Your task to perform on an android device: Now I want to add a transition effect to all my slides of the office presentation. Add a fading transition to all slides in the PowerPoint app.
Image 0: 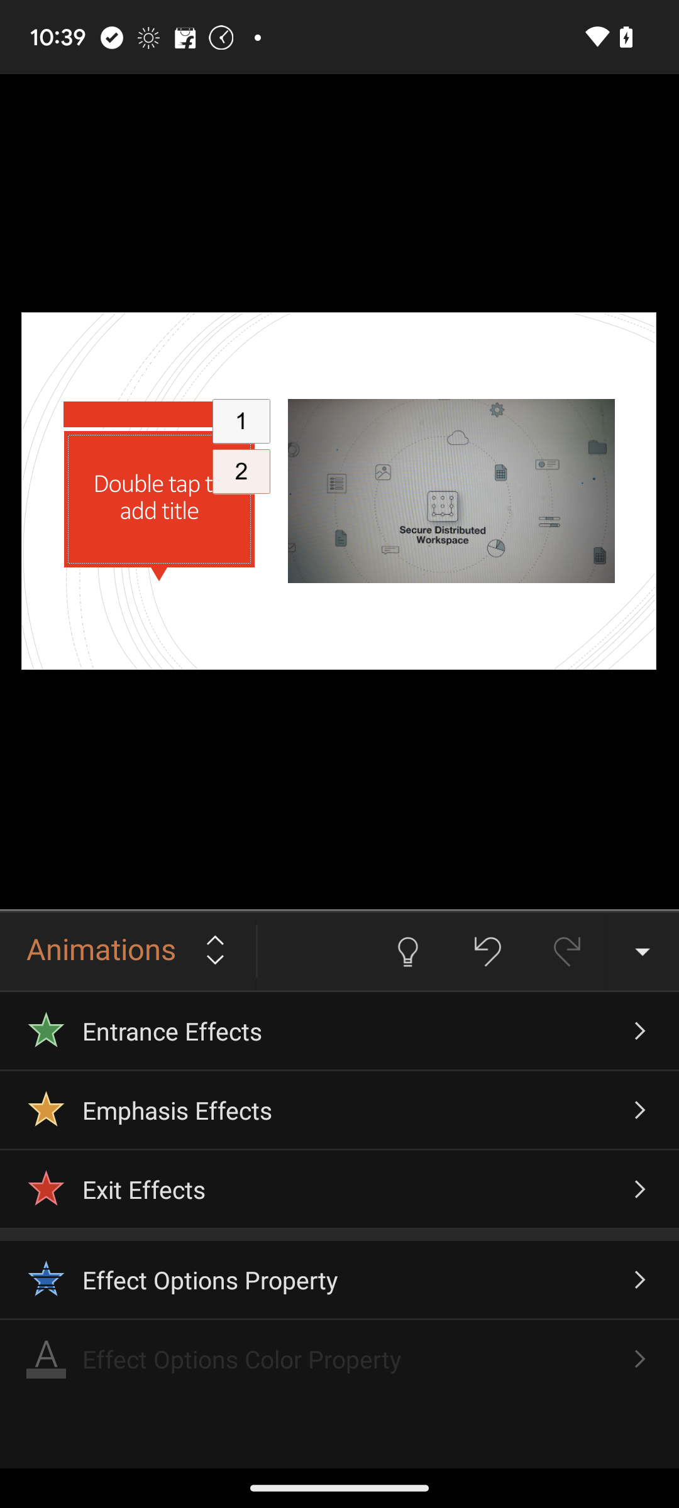
Click on the Animations button.
Step 0: click (128, 951)
Image 1: 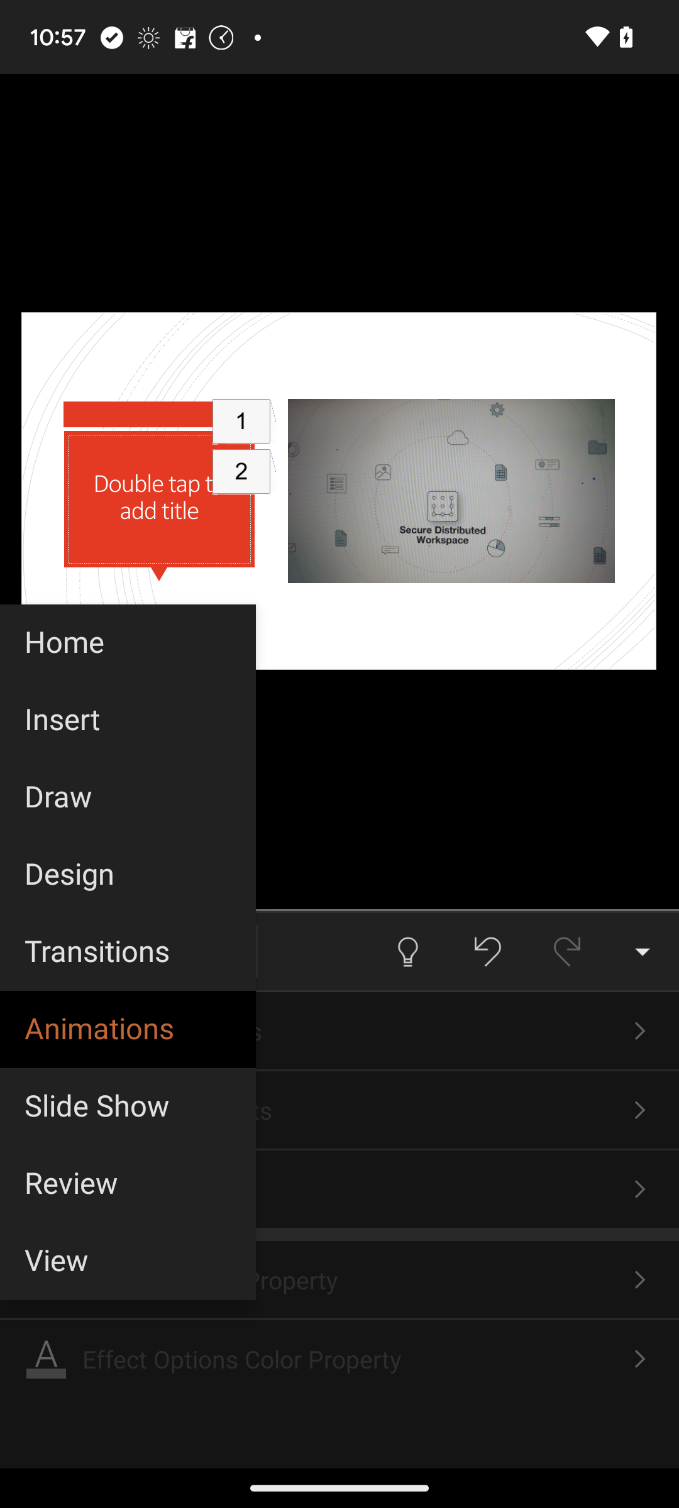
Click on the Transitions option.
Step 1: click (128, 952)
Image 2: 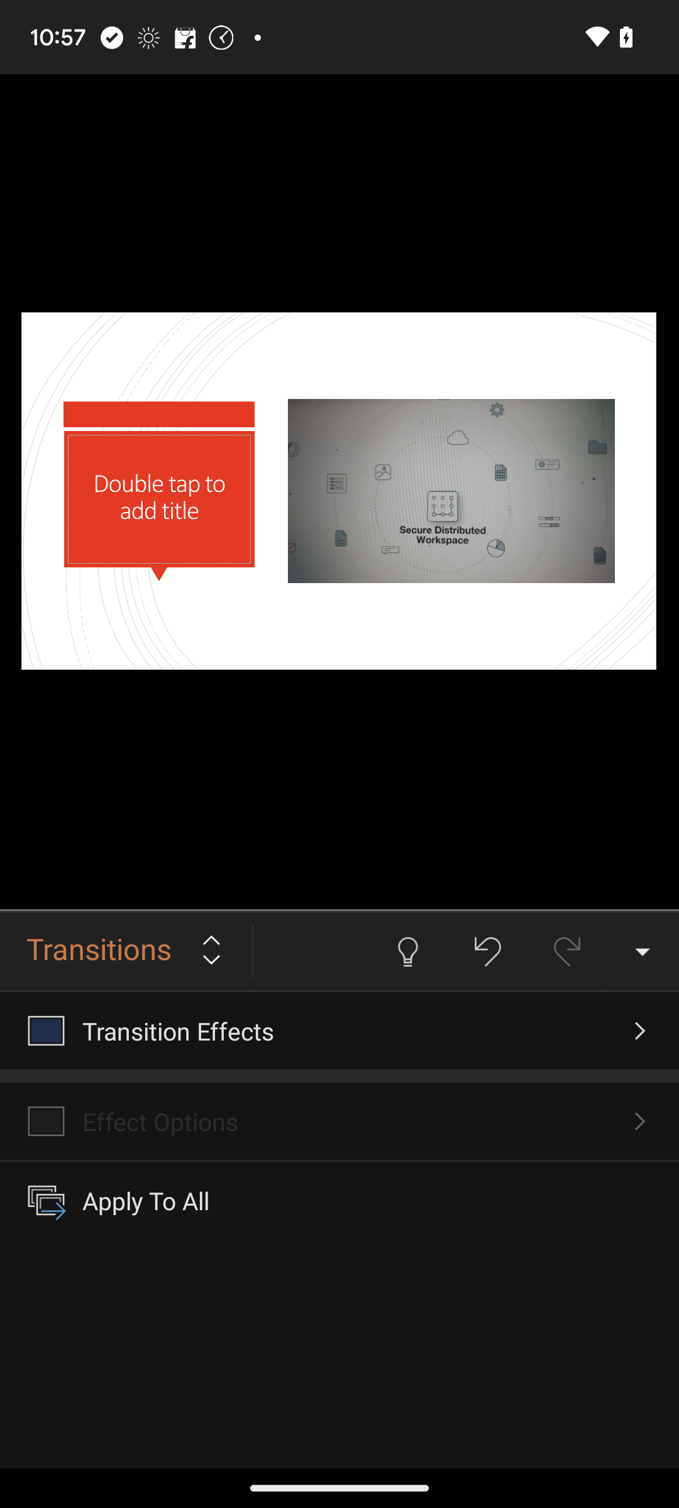
Click on the Transition Effects.
Step 2: click (339, 1030)
Image 3: 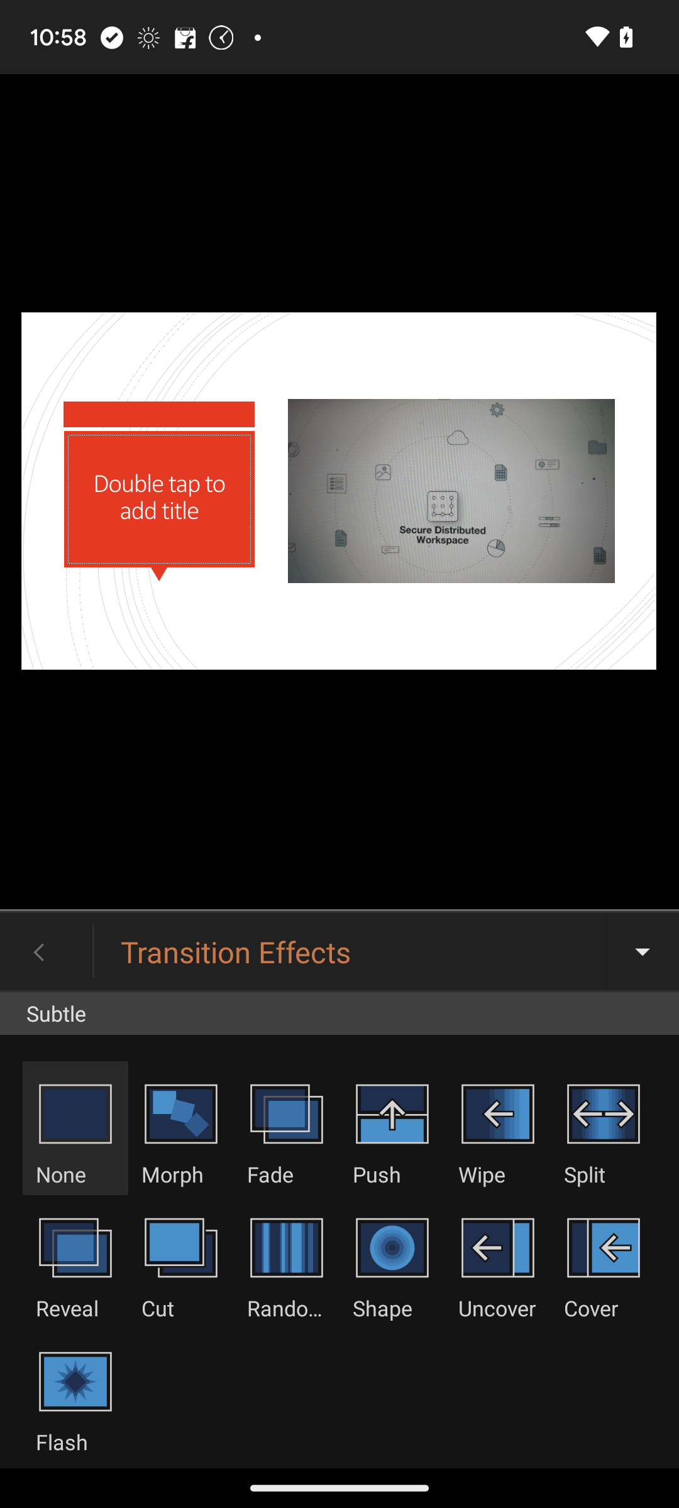
Select the Fade option.
Step 3: click (286, 1128)
Image 4: 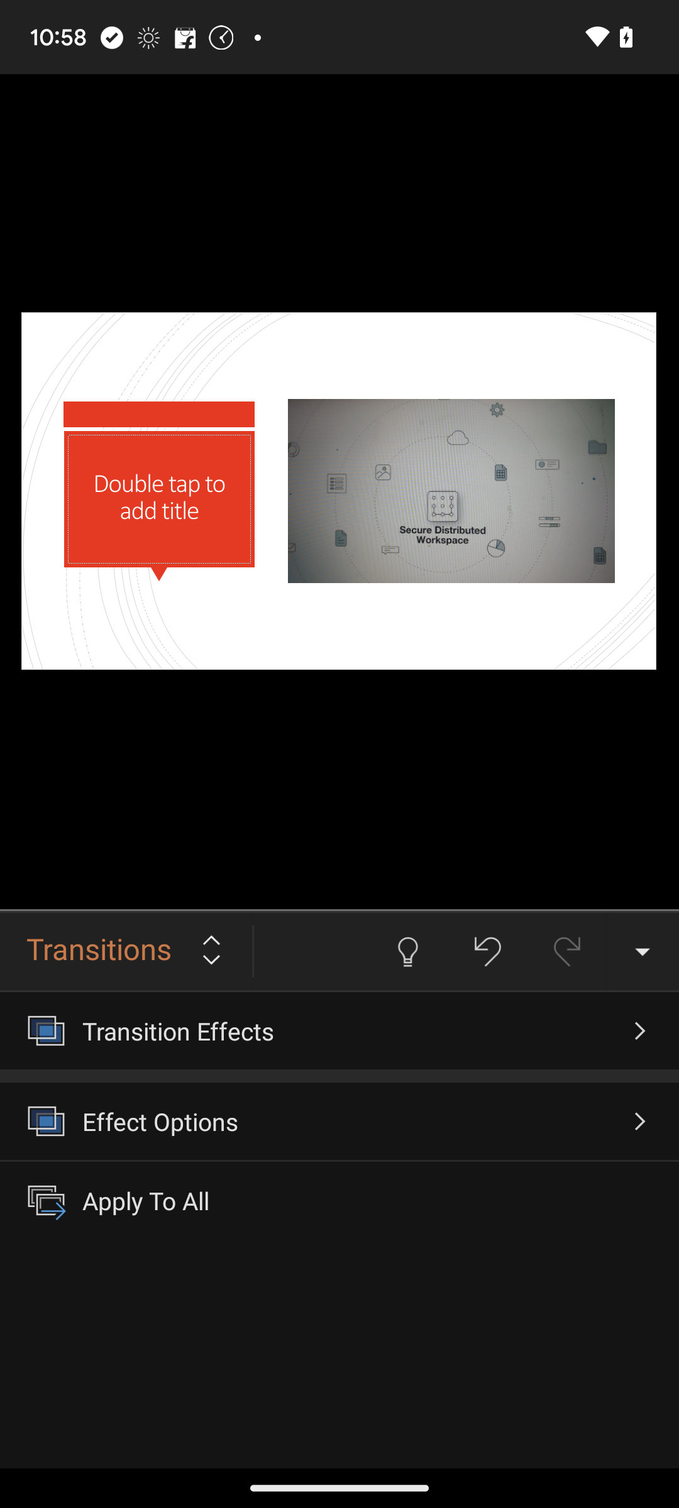
Now click on the Apply to all button.
Step 4: click (339, 1200)